Your task to perform on an android device: Show me the contacts for the family group in the Contacts app.
Image 1: 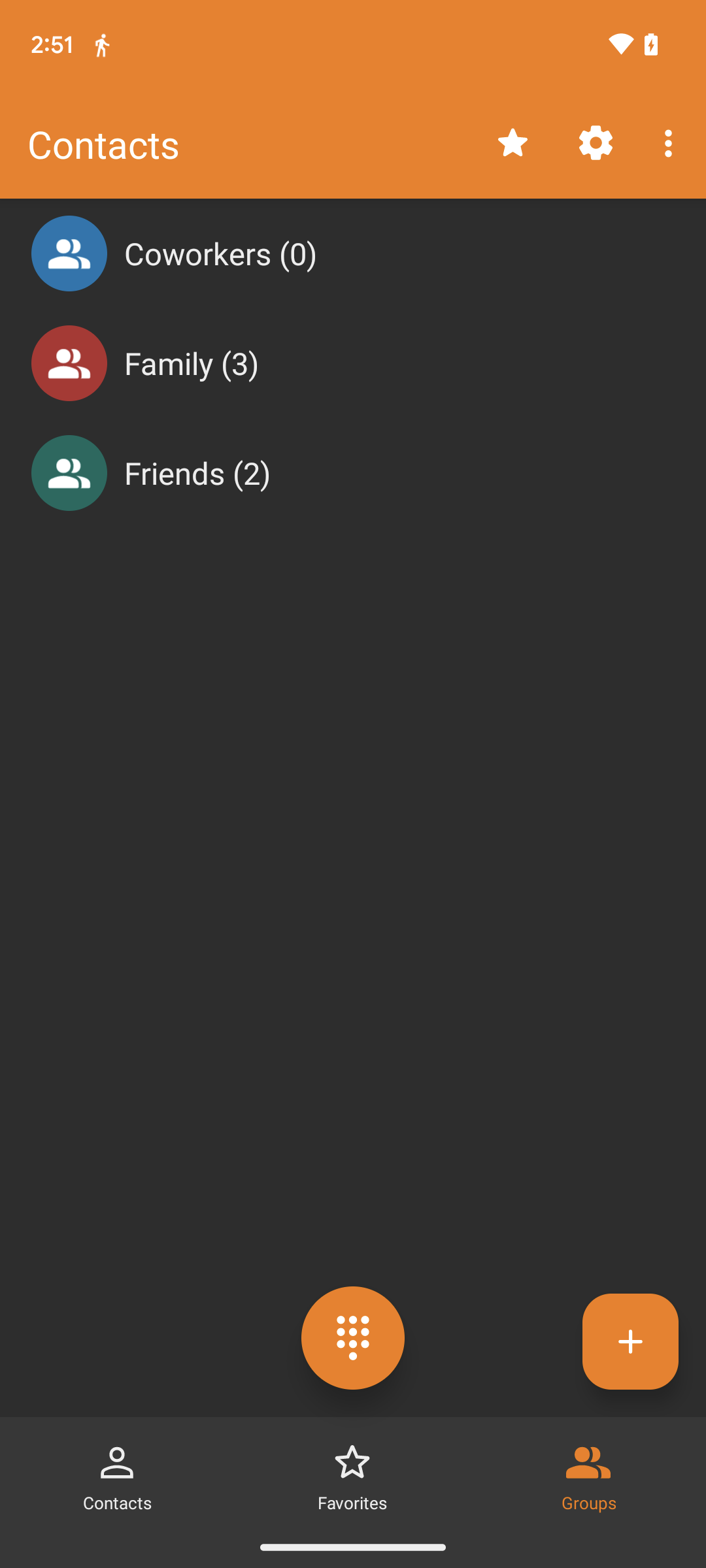
Click on the Family group tab.
Step 1: click (394, 363)